Your task to perform on an android device: I want to track the progress report on the EduRev app because I need to see how much progress I've made.
Image 0: 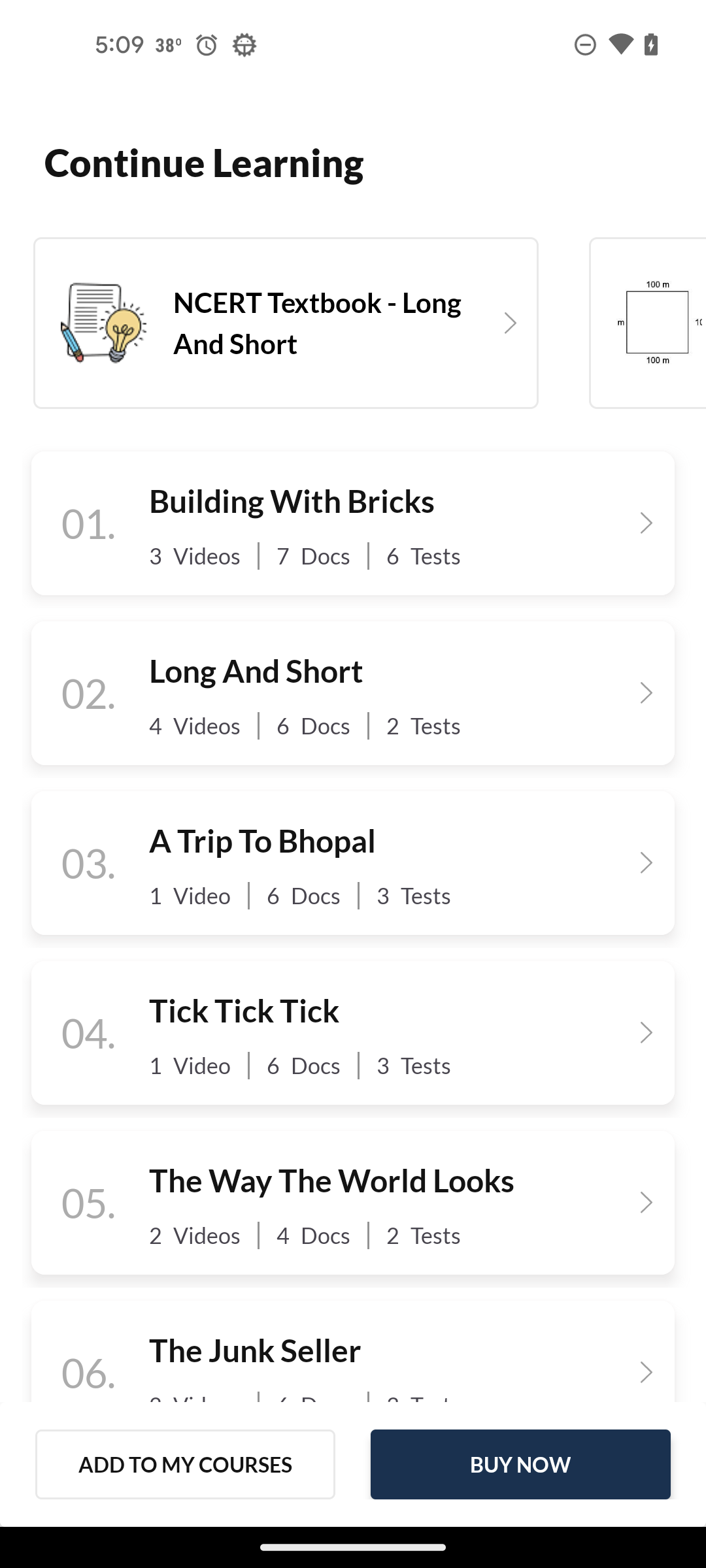
Click on the Long and short tab
Step 0: click (394, 693)
Image 1: 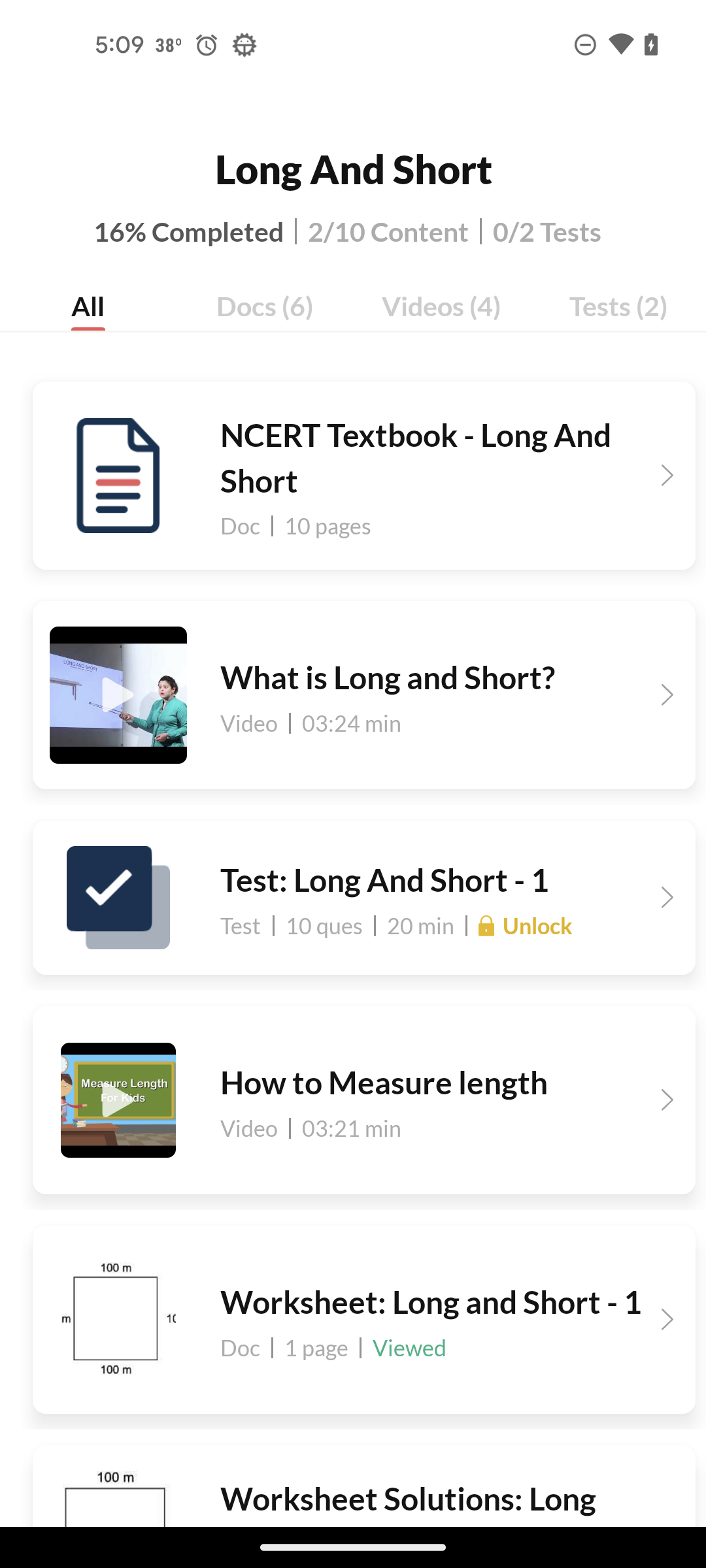
Click on the test section
Step 1: click (618, 306)